Your task to perform on an android device: I want to modify the timing for a grocery reminder on the reminder app to 8 p.m. because I entered the wrong time.
Image 0: 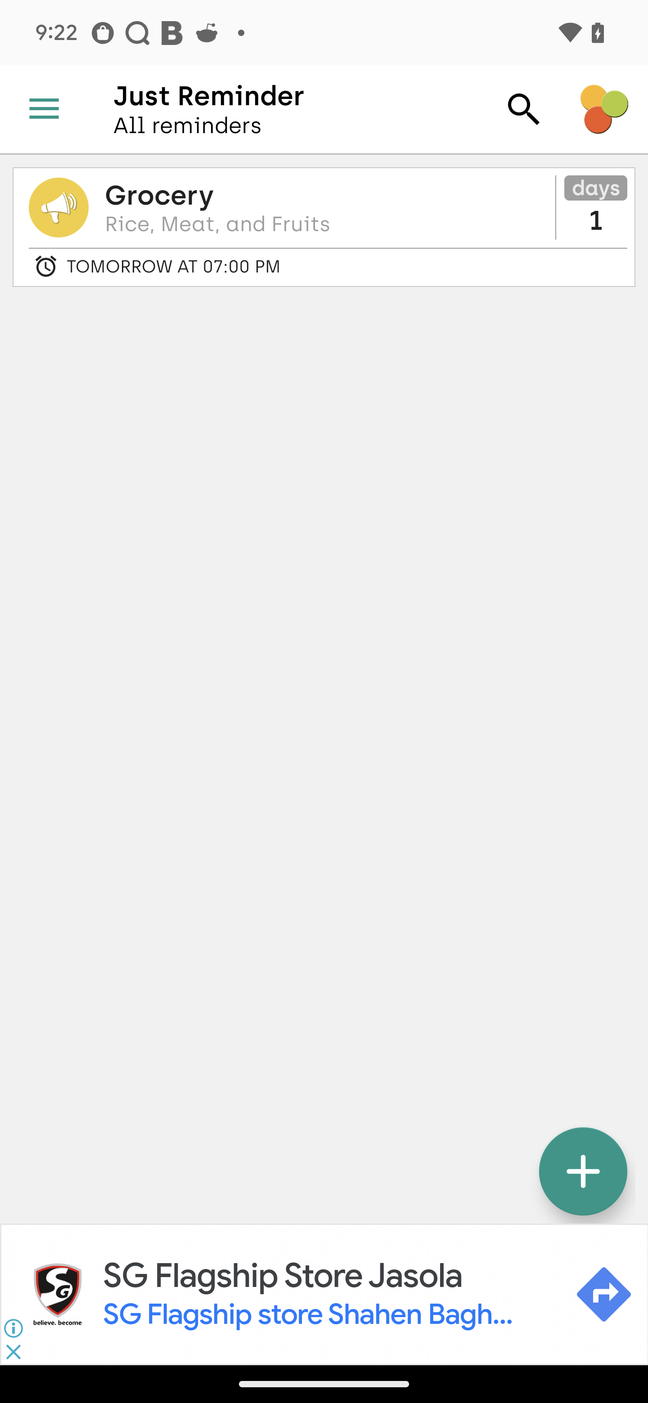
Click on the grocery reminder
Step 0: click (159, 195)
Image 1: 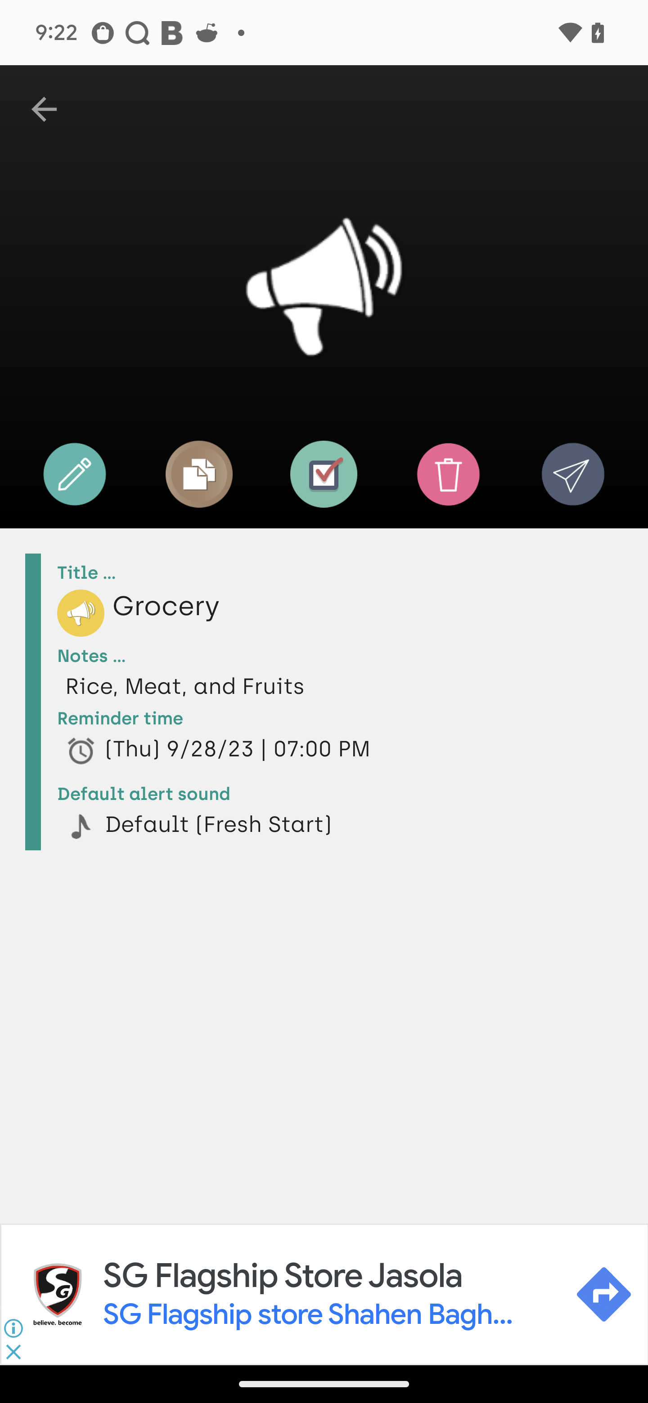
Click on the edit option
Step 1: click (75, 474)
Image 2: 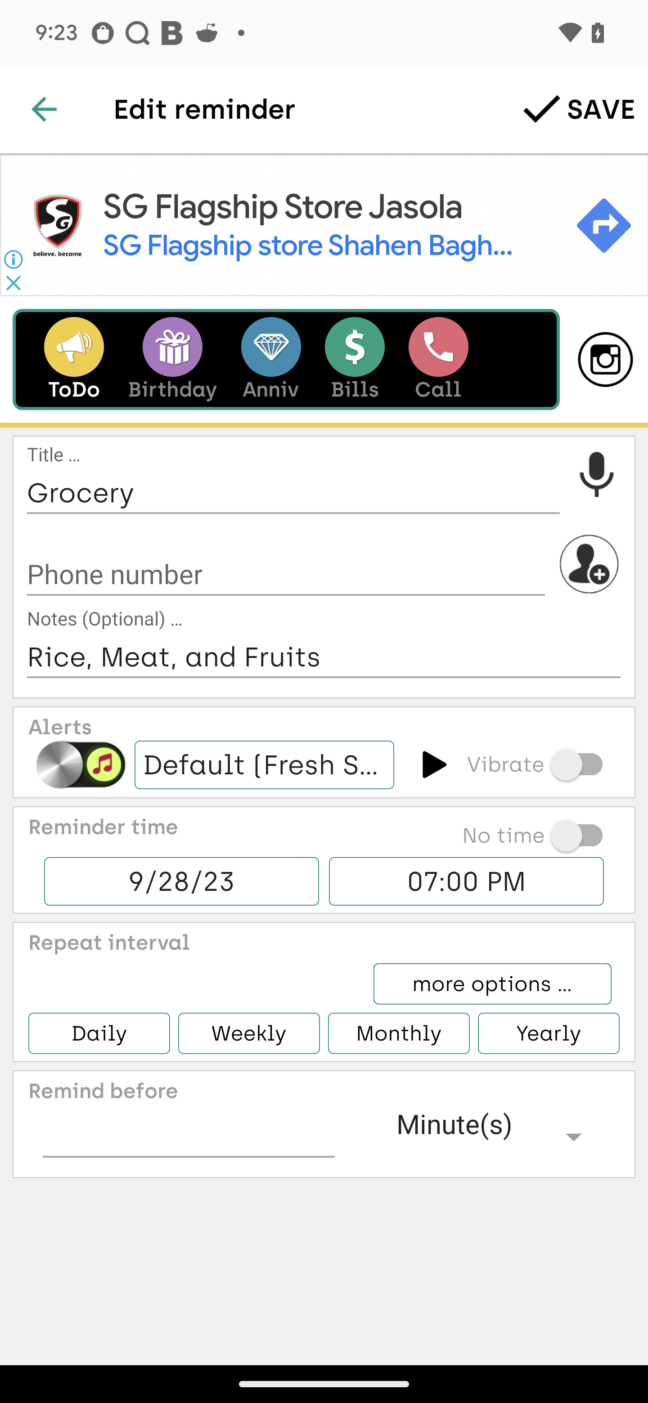
Click on the time option
Step 2: click (466, 881)
Image 3: 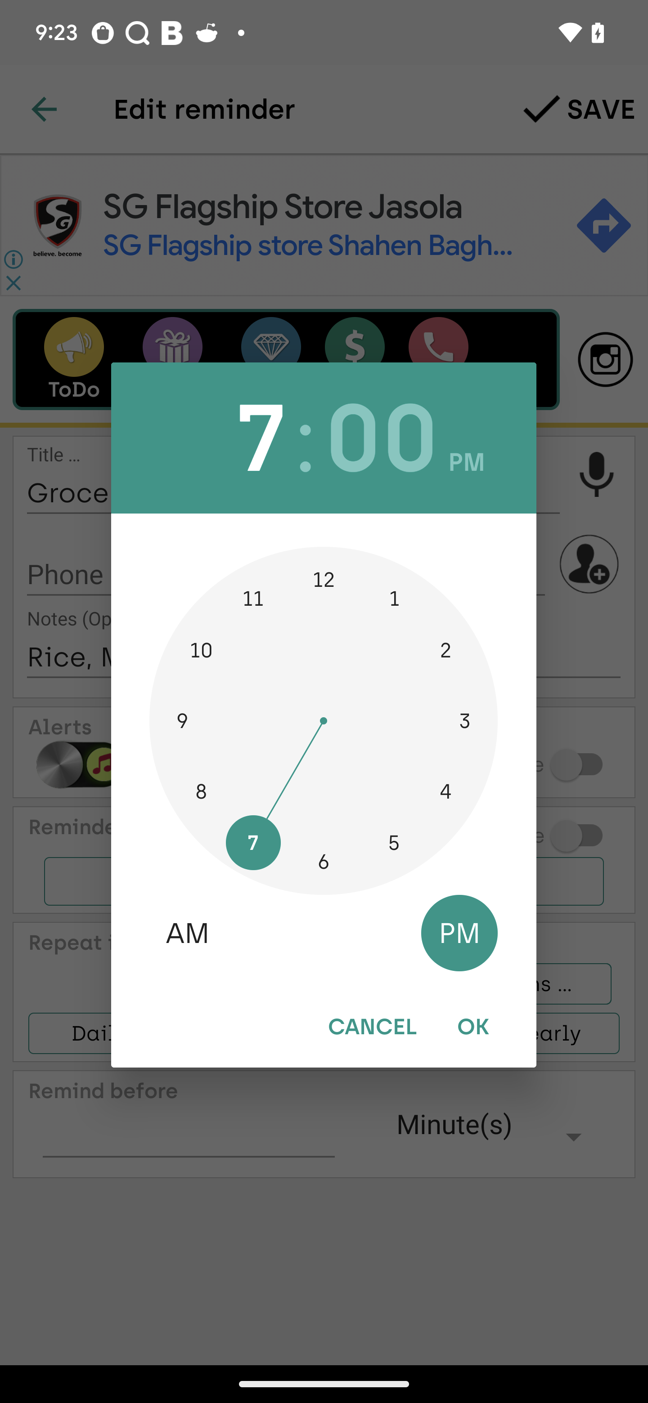
Click on the 8 o' clock pm in the clock
Step 3: click (324, 750)
Image 4: 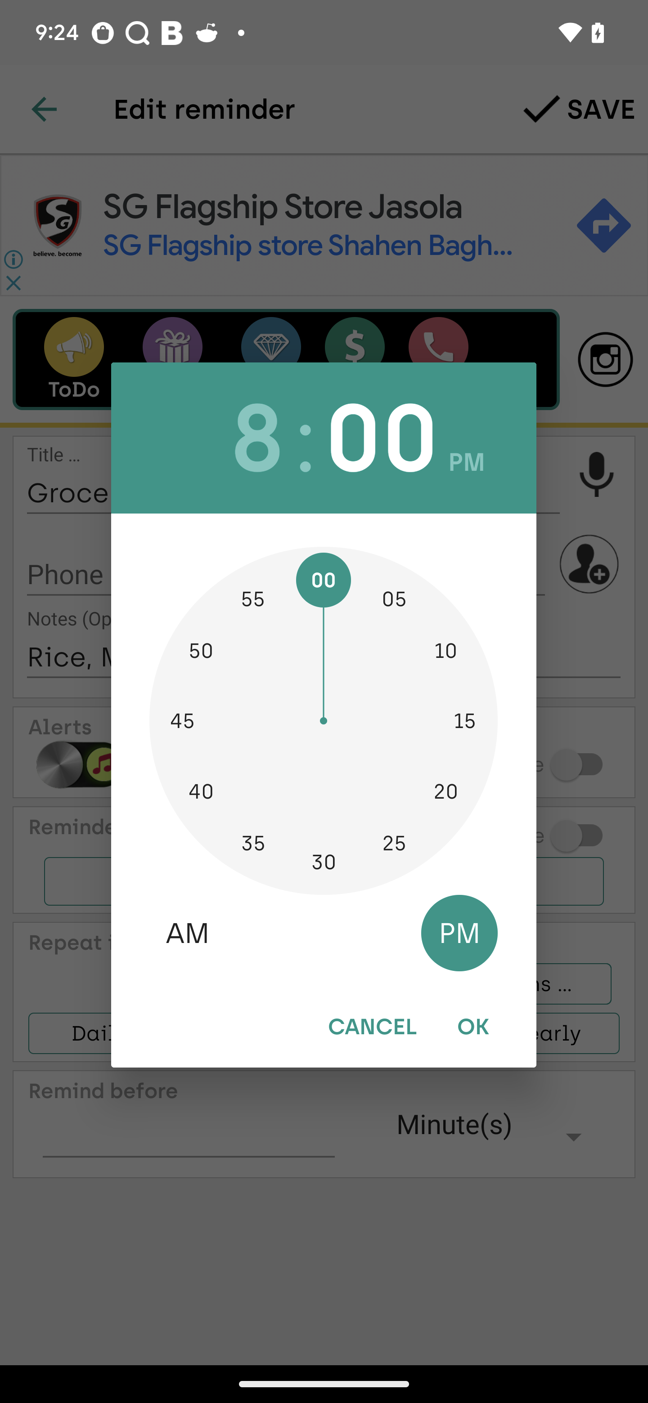
Click on the ok button 
Step 4: click (473, 1026)
Image 5: 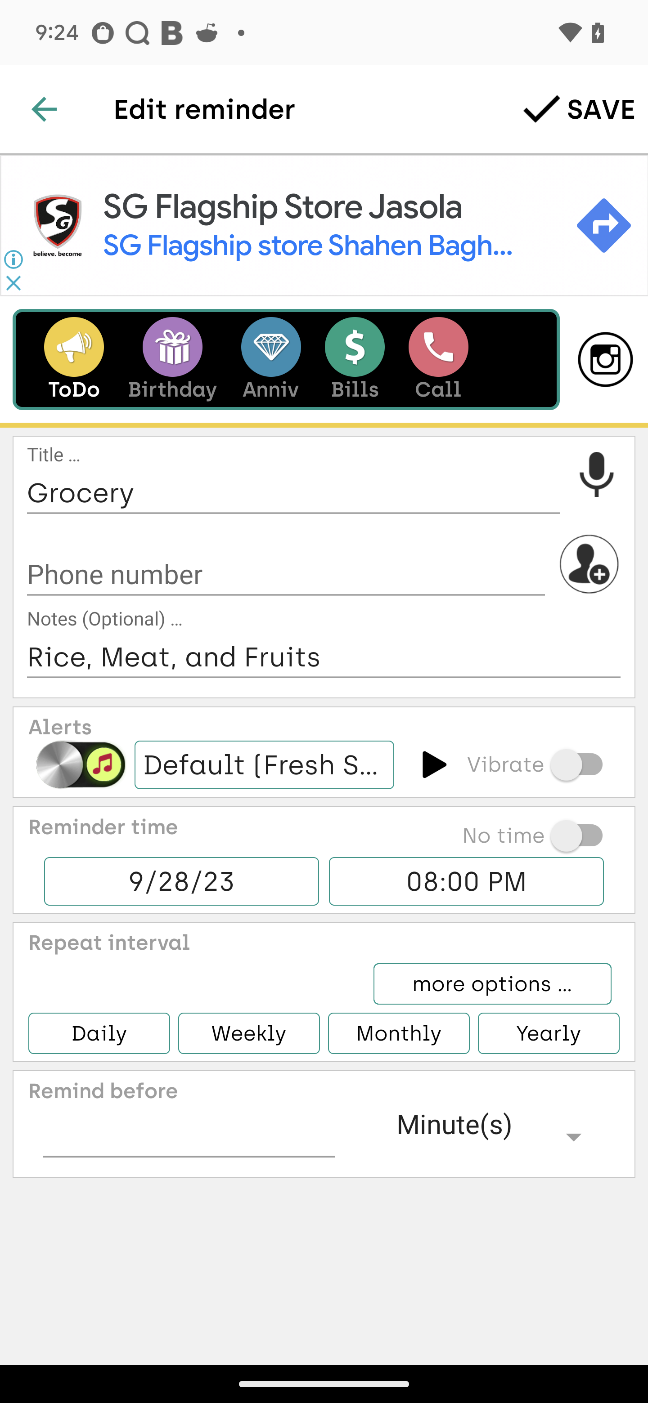
Click on the save button at the top of the screen
Step 5: click (576, 109)